Your task to perform on an android device: I have my pending assignment. I saved that work in a doc file with the name of Month finance. Search a Month finance file in the Files by Google app
Image 0: 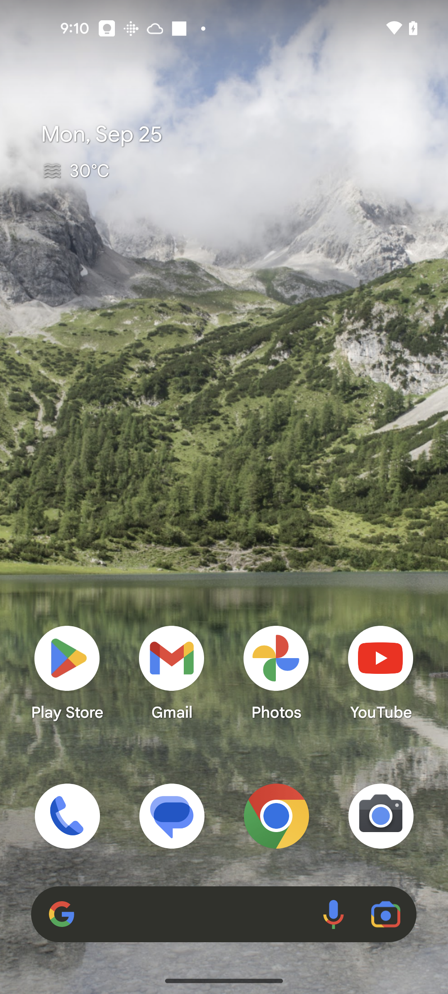
Open the Files by Google app
Step 0: open app "Files by Google"
Image 1: 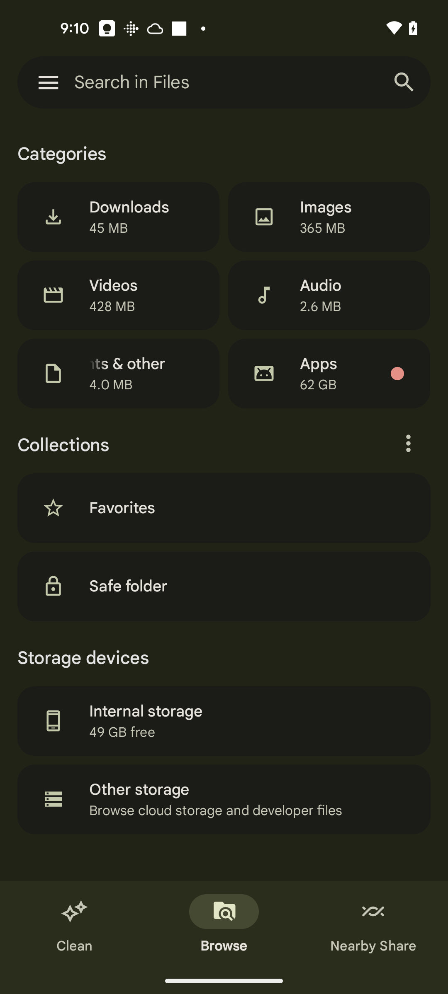
Click on the search bar at the top of the screen
Step 1: click (224, 82)
Image 2: 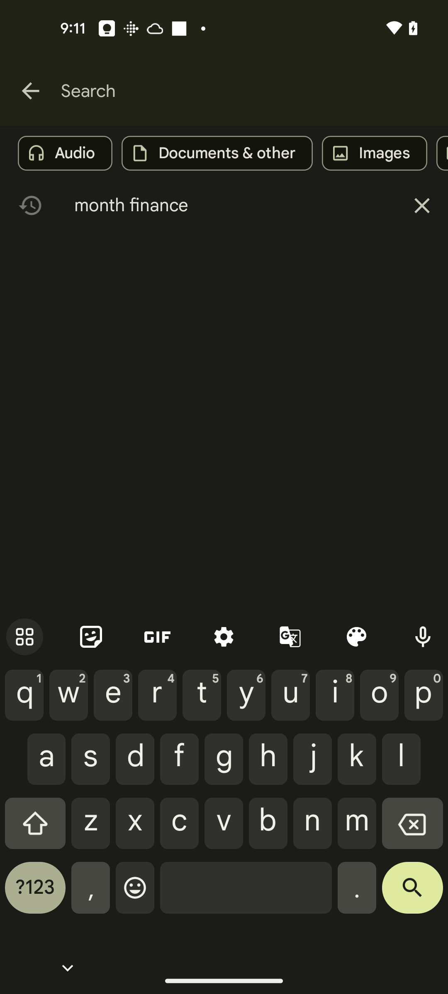
Search for Month finance in the search text field
Step 2: type "Month finance"
Image 3: 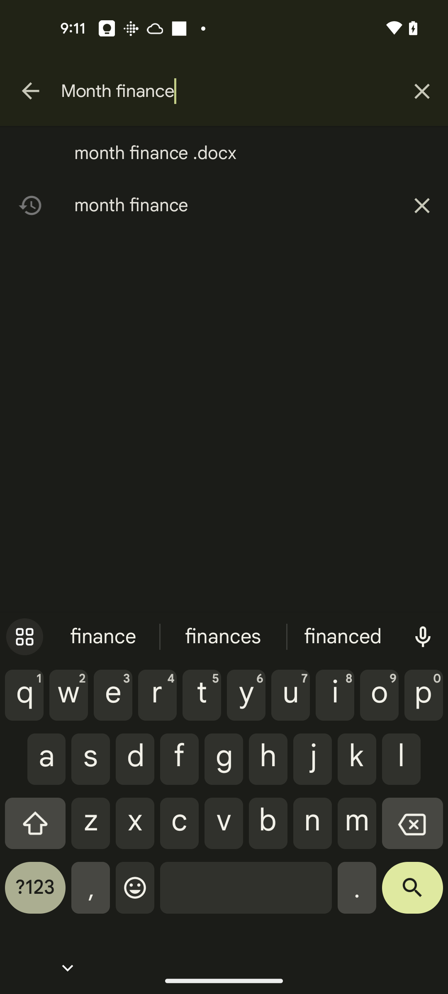
Click on the search icon at the bottom right of the screen
Step 3: click (412, 894)